Your task to perform on an android device: There is a book festival in my city on September 28, 2023, so create an event for my upcoming Lyon Book Festival on the Calendar app and remind me of the event.
Image 1: 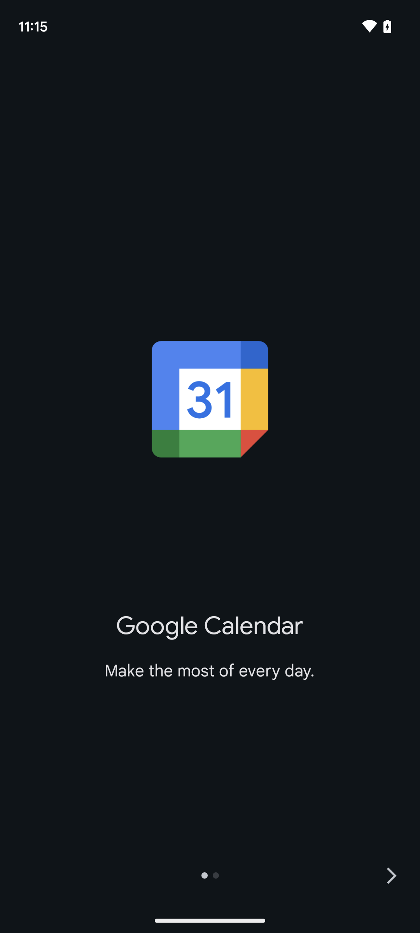
open calendar app
Step 1: wait
Image 2: 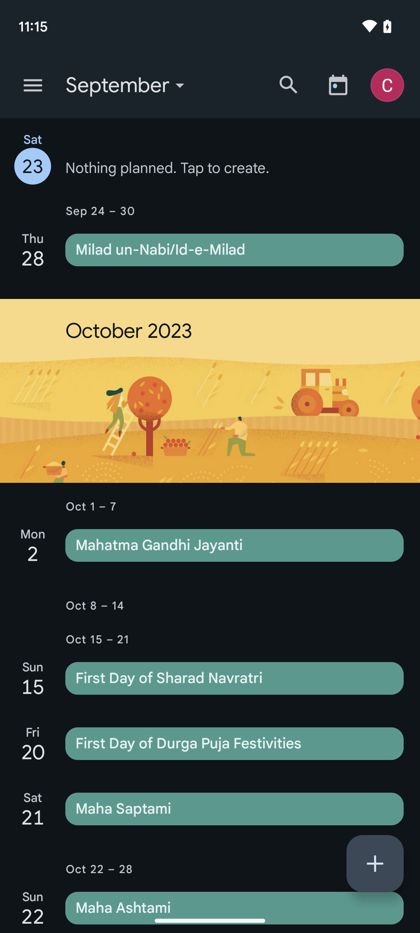
Tap on the add icon present at the bottom right corner of the screen.
Step 2: click (375, 863)
Image 3: 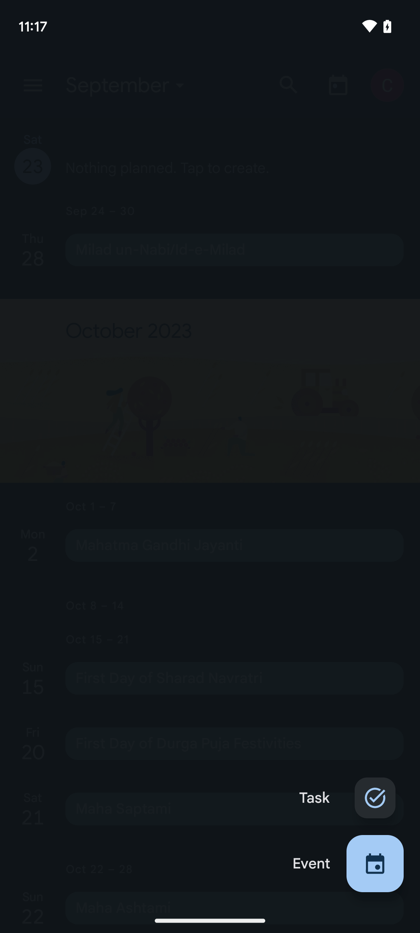
Tap on the event icon at the bottom of the screen.
Step 3: click (375, 863)
Image 4: 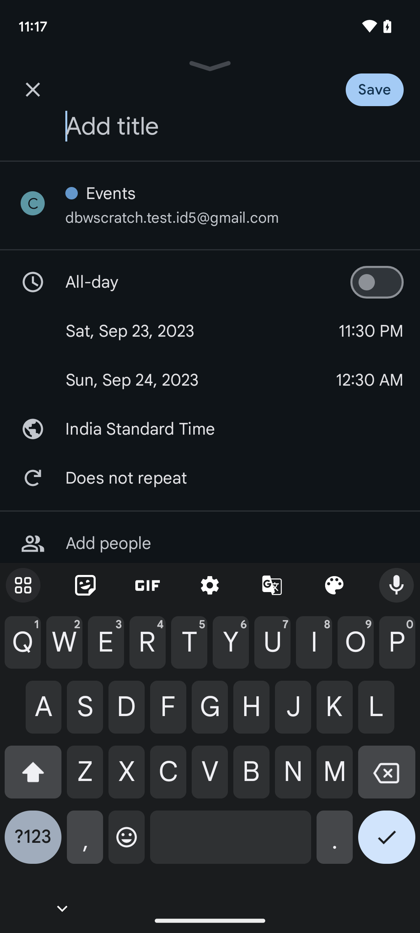
Add event name: Lyon Book Festival
Step 4: type "Lyon book festival"
Image 5: 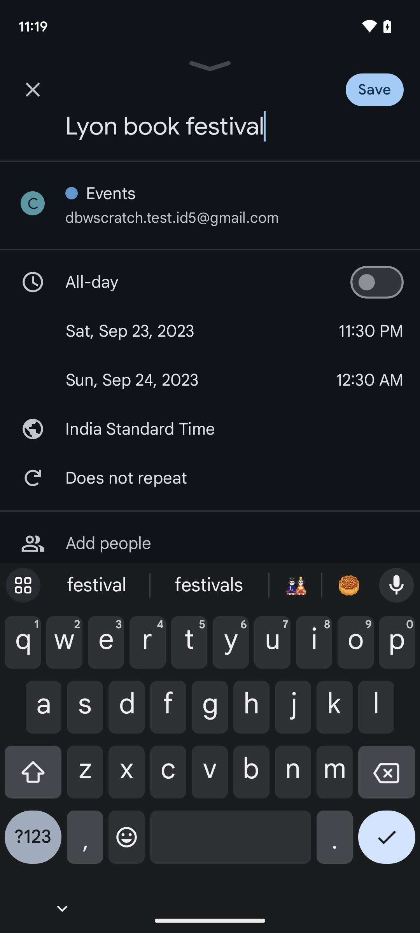
Fill in the date by tapping the date icon.
Step 5: click (202, 331)
Image 6: 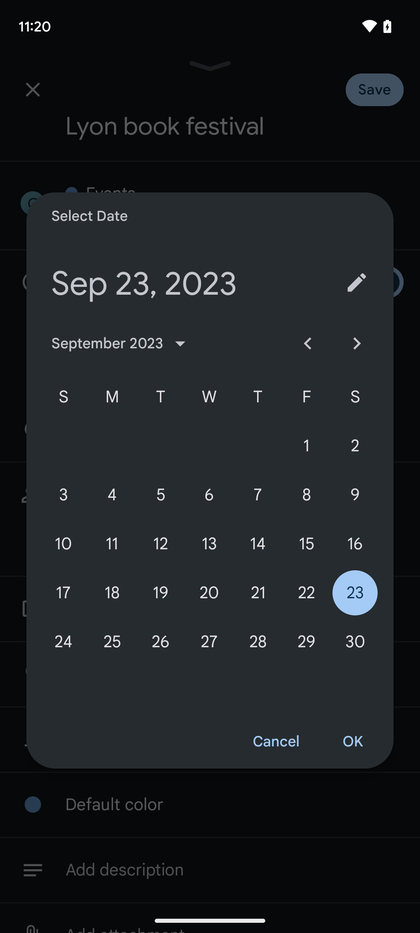
Tap on 28
Step 6: click (258, 641)
Image 7: 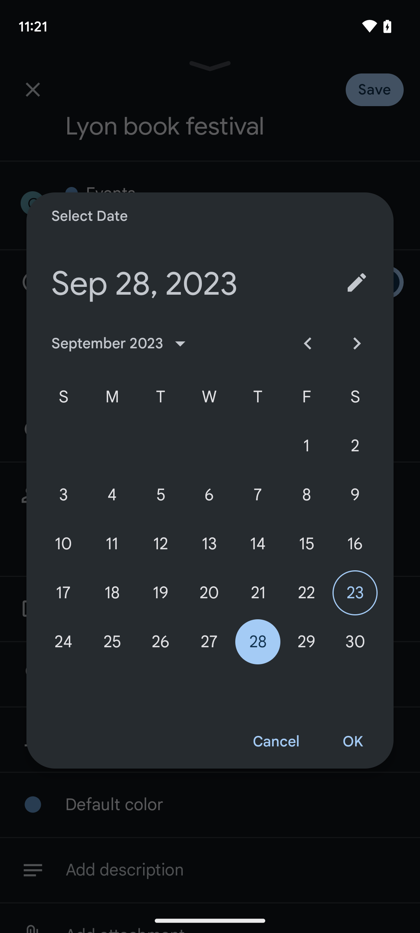
Tap on 28
Step 7: click (352, 742)
Image 8: 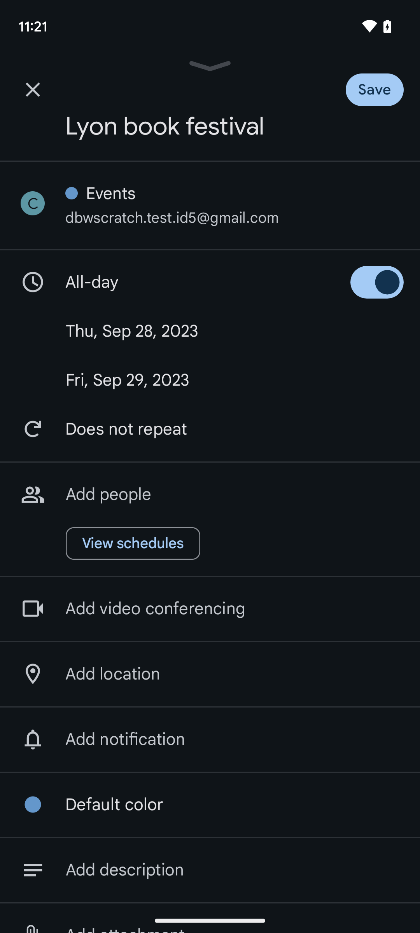
Tap on the save icon present at the top of the screen.
Step 8: click (391, 85)